Your task to perform on an android device: i would like to look on L'usine Sliced white Bread with the help of insta shop
Image 1: 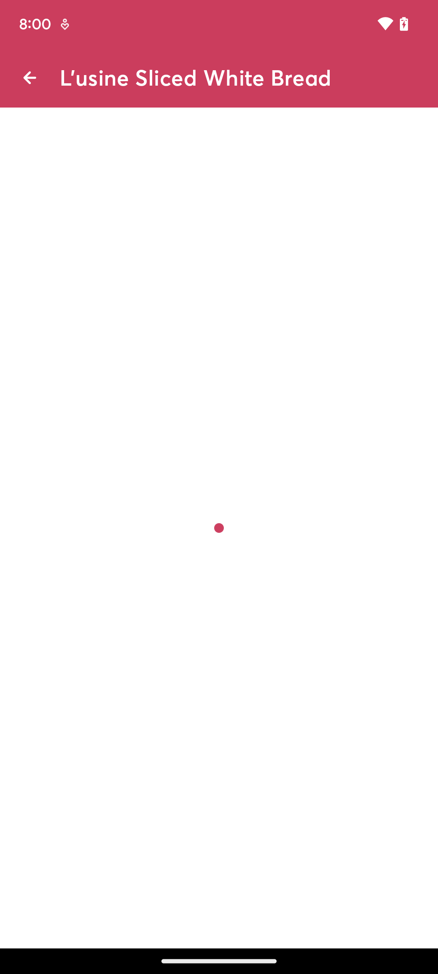
click on the L'usine Sliced White Bread option in the screen 
Step 1: wait